Your task to perform on an android device:  set an alarm for two minutes of current time and snooze for 5 minutes 
Image 0: 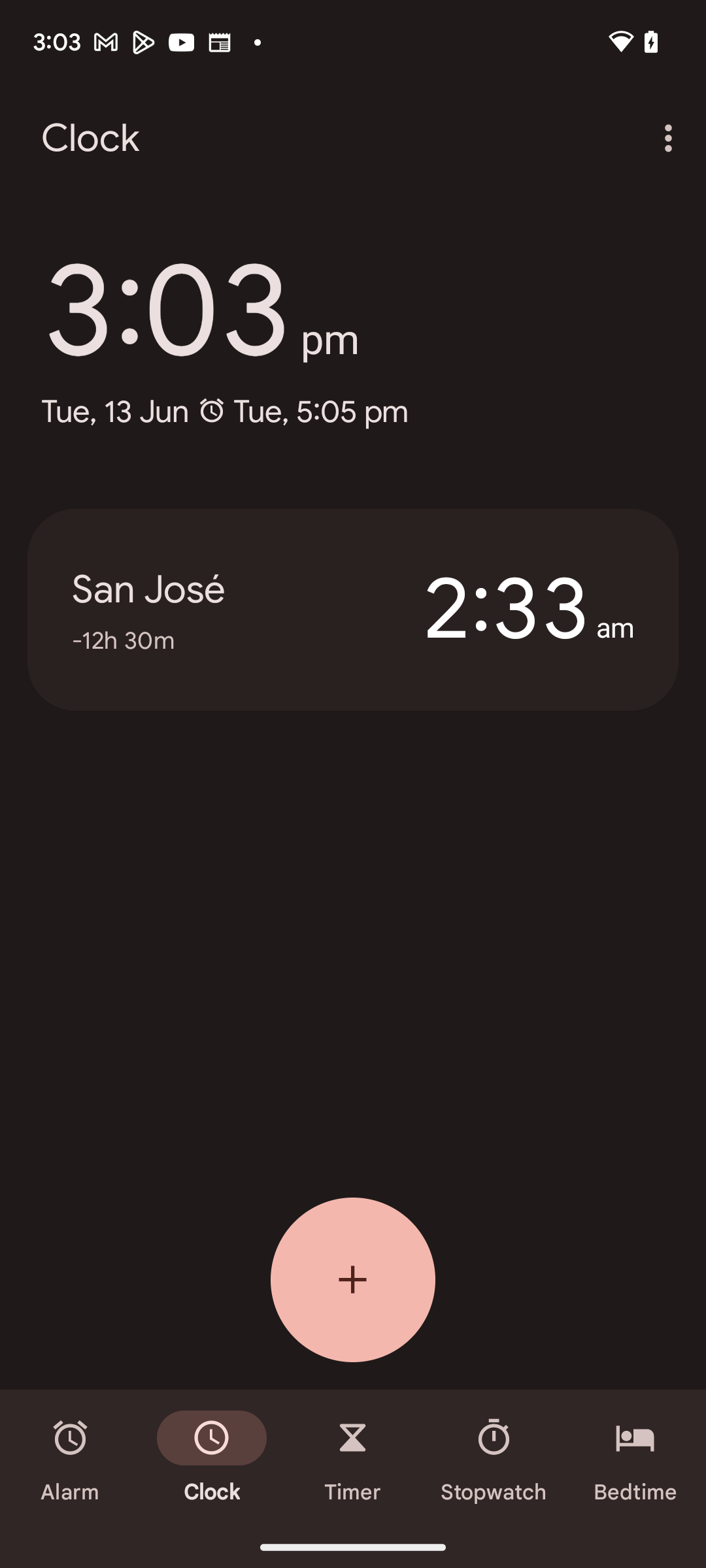
click on the alarm section at the bottom left corner of the screen
Step 0: click (71, 1458)
Image 1: 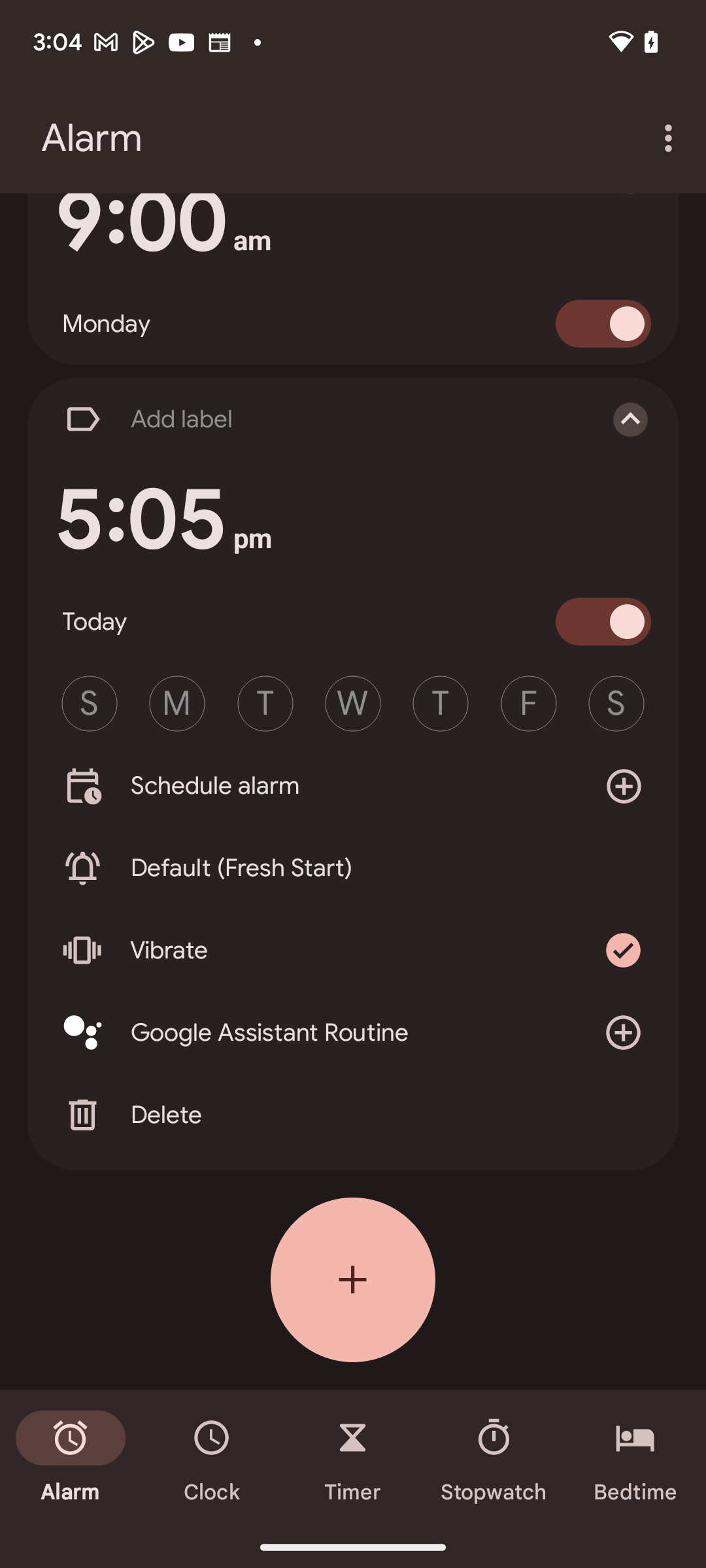
click on the time section
Step 1: click (163, 520)
Image 2: 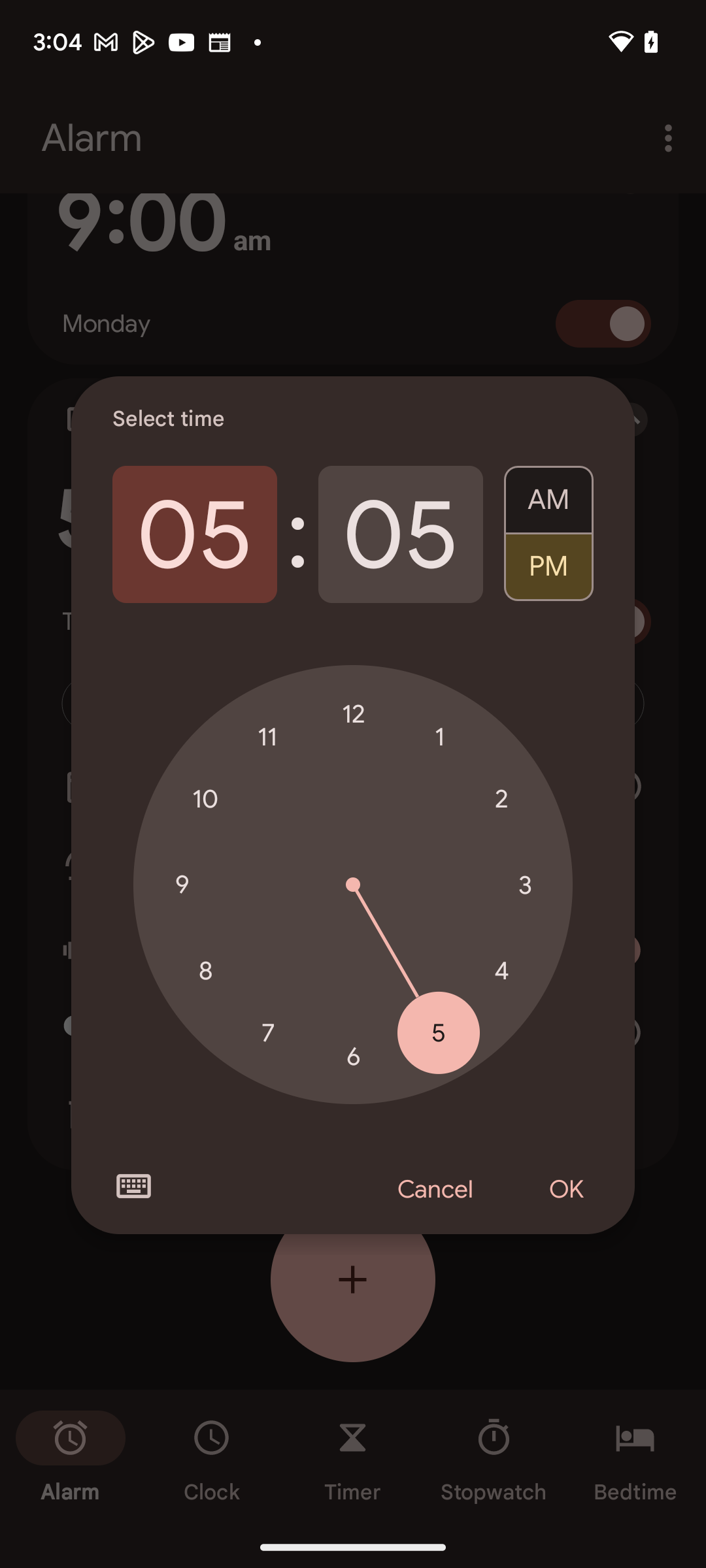
set hour as 3
Step 2: click (525, 885)
Image 3: 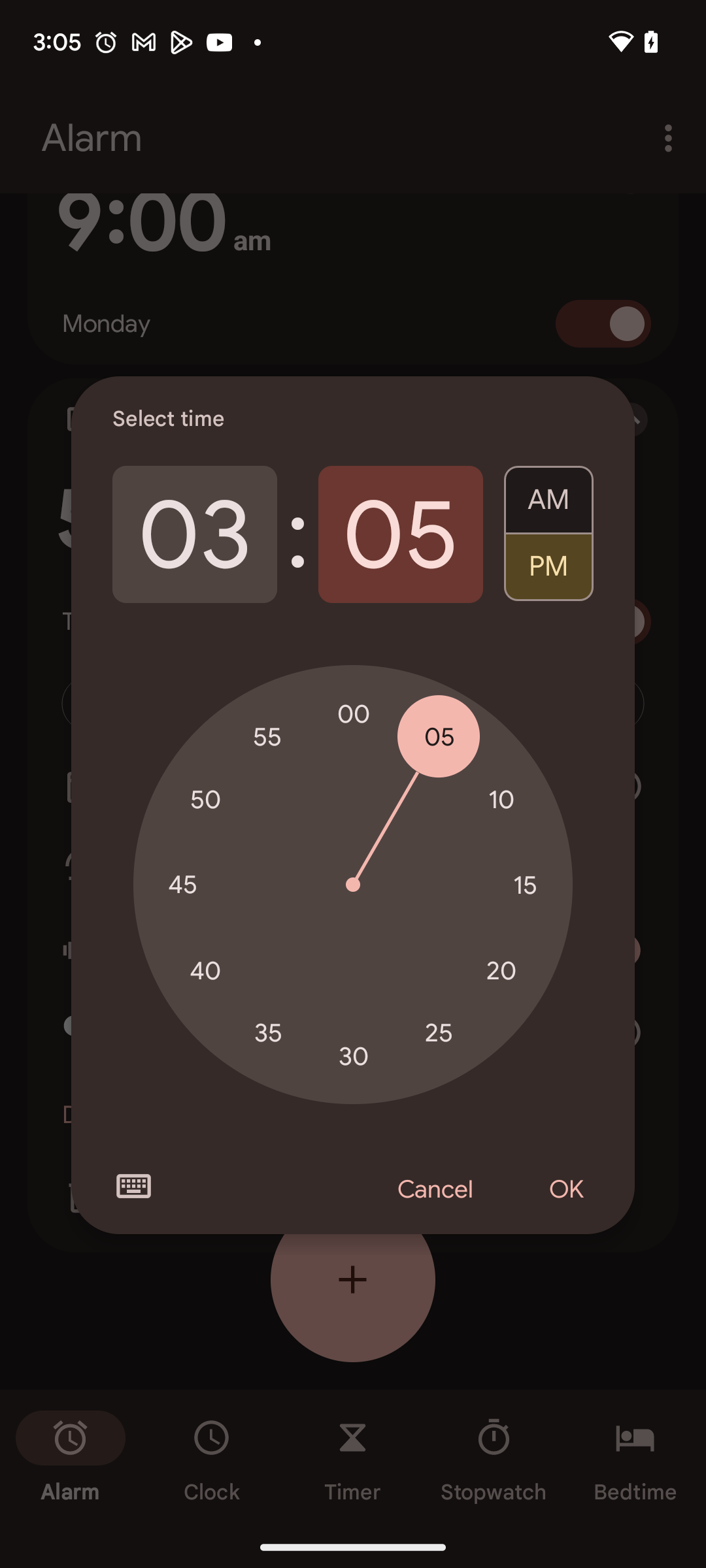
set minute as 10
Step 3: click (501, 799)
Image 4: 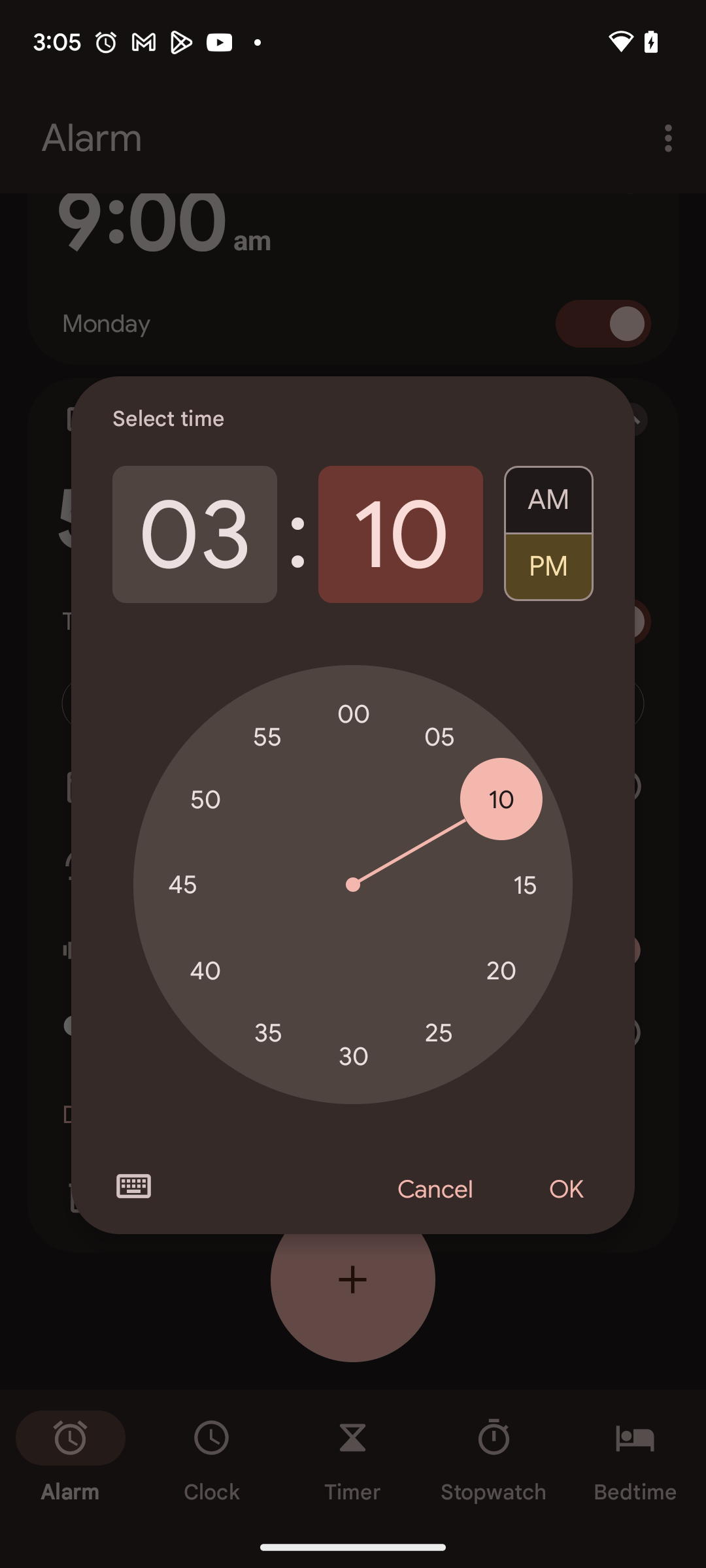
select pm option
Step 4: click (548, 574)
Image 5: 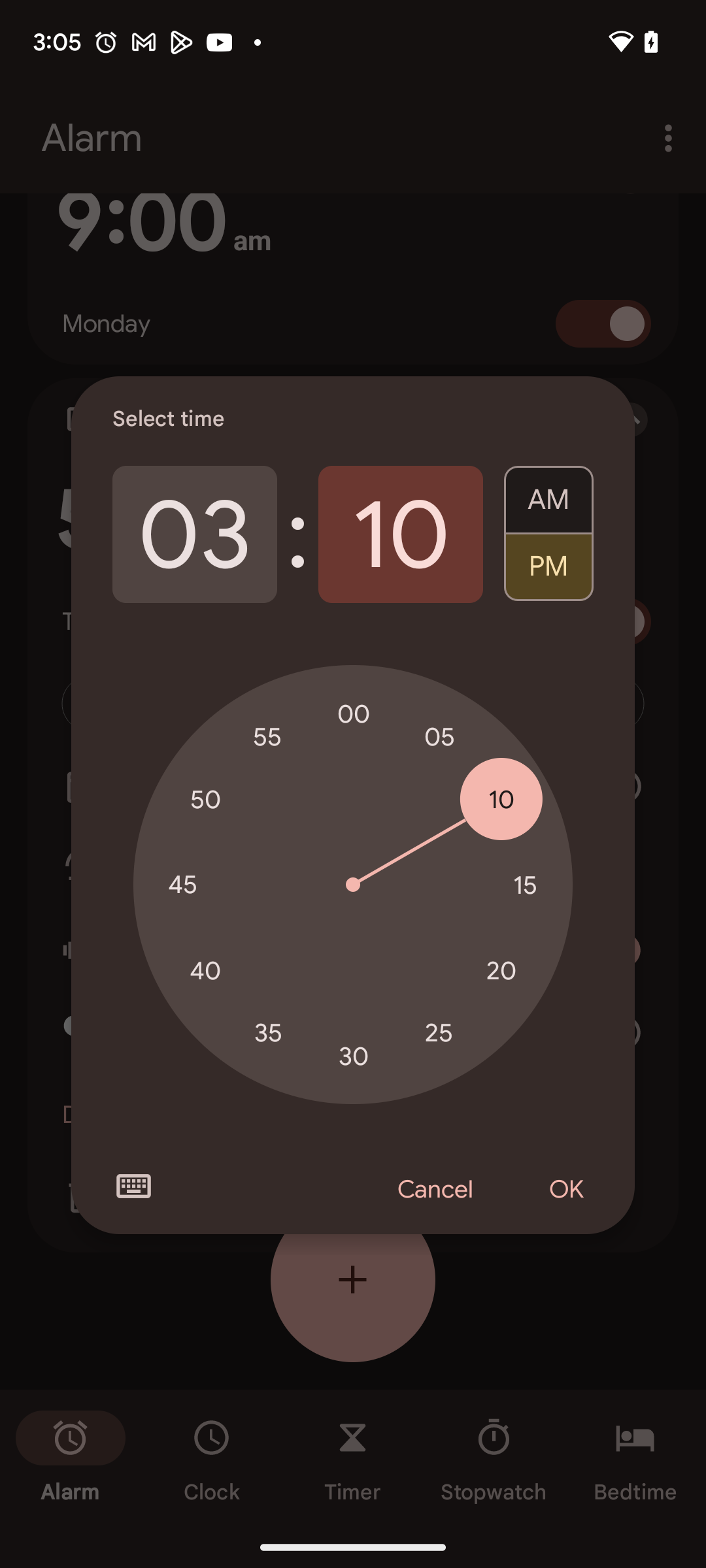
click on the ok button
Step 5: click (565, 1190)
Image 6: 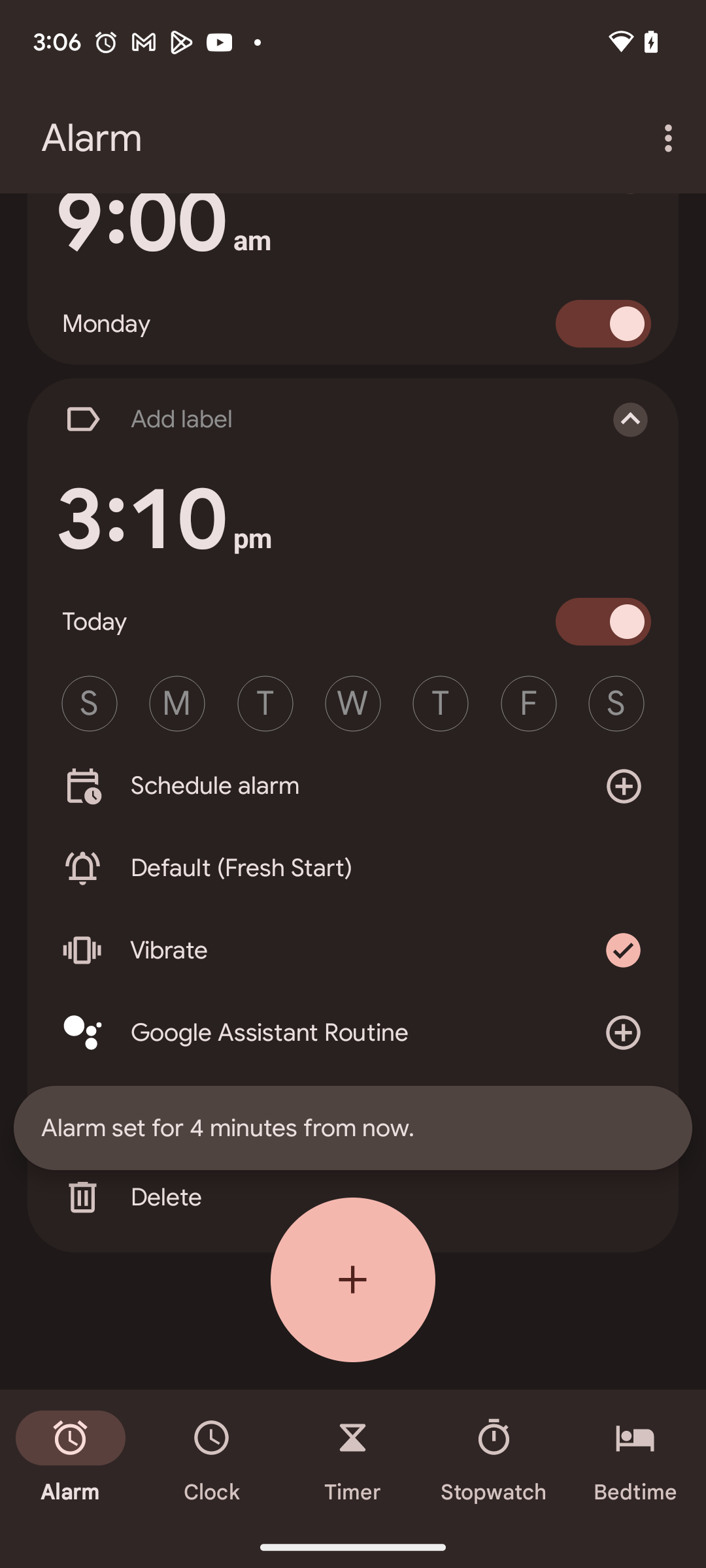
click on the snooze button at the top left corner of the screen 
Step 6: wait
Image 7: 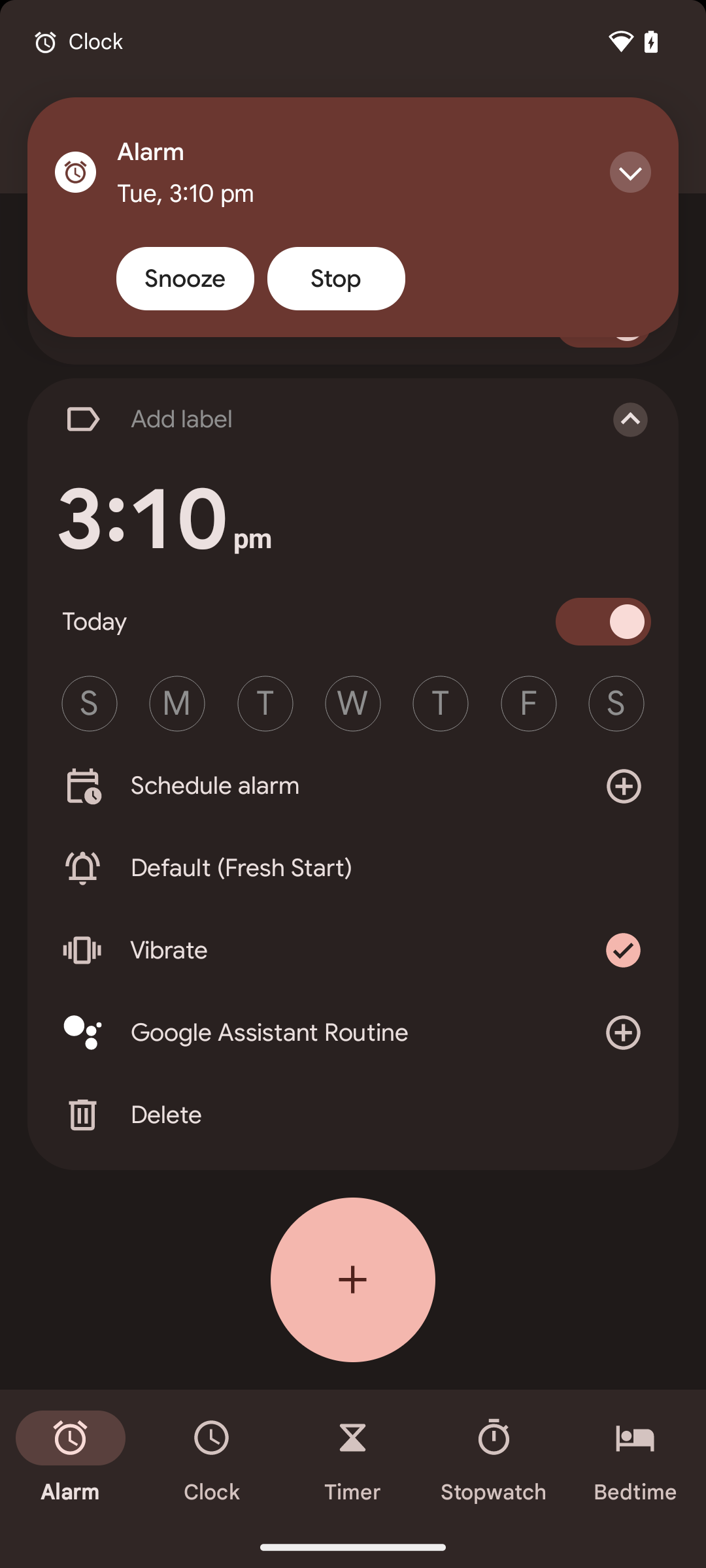
click on the snooze button at the top left corner of the screen 
Step 7: click (185, 278)